Your task to perform on an android device: Due to some urgency, I could not be able to take breaks, and for this reason, the plan has to be postponed. Save the property selected to stay in Abu Dhabi in the Trovit app.
Image 0: 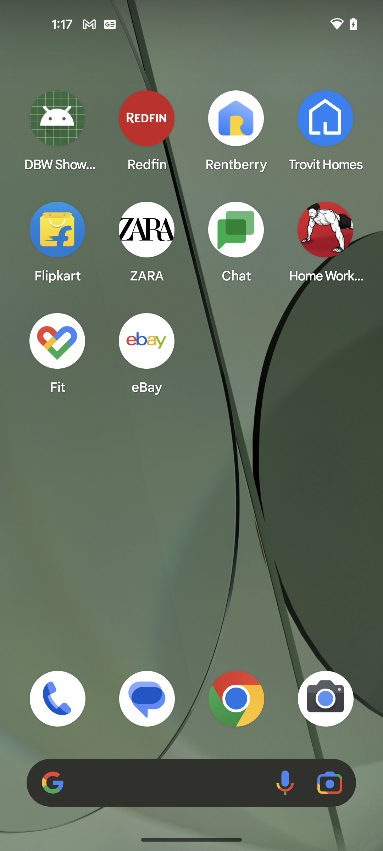
Open the Trovit Homes app
Step 0: open app "Trovit Homes"
Image 1: 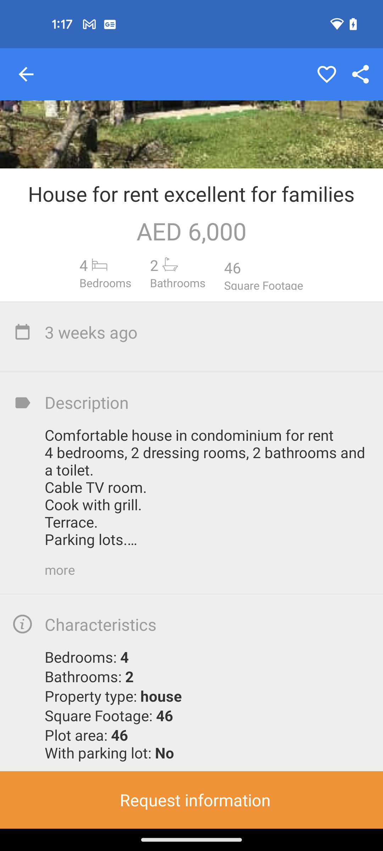
Click on the Heart icon at the top of the screen to save the property
Step 1: click (332, 74)